Your task to perform on an android device: I will set the reminder on repeat to buy New Balance hiking shoes on the Calendar Planner app.
Image 0: 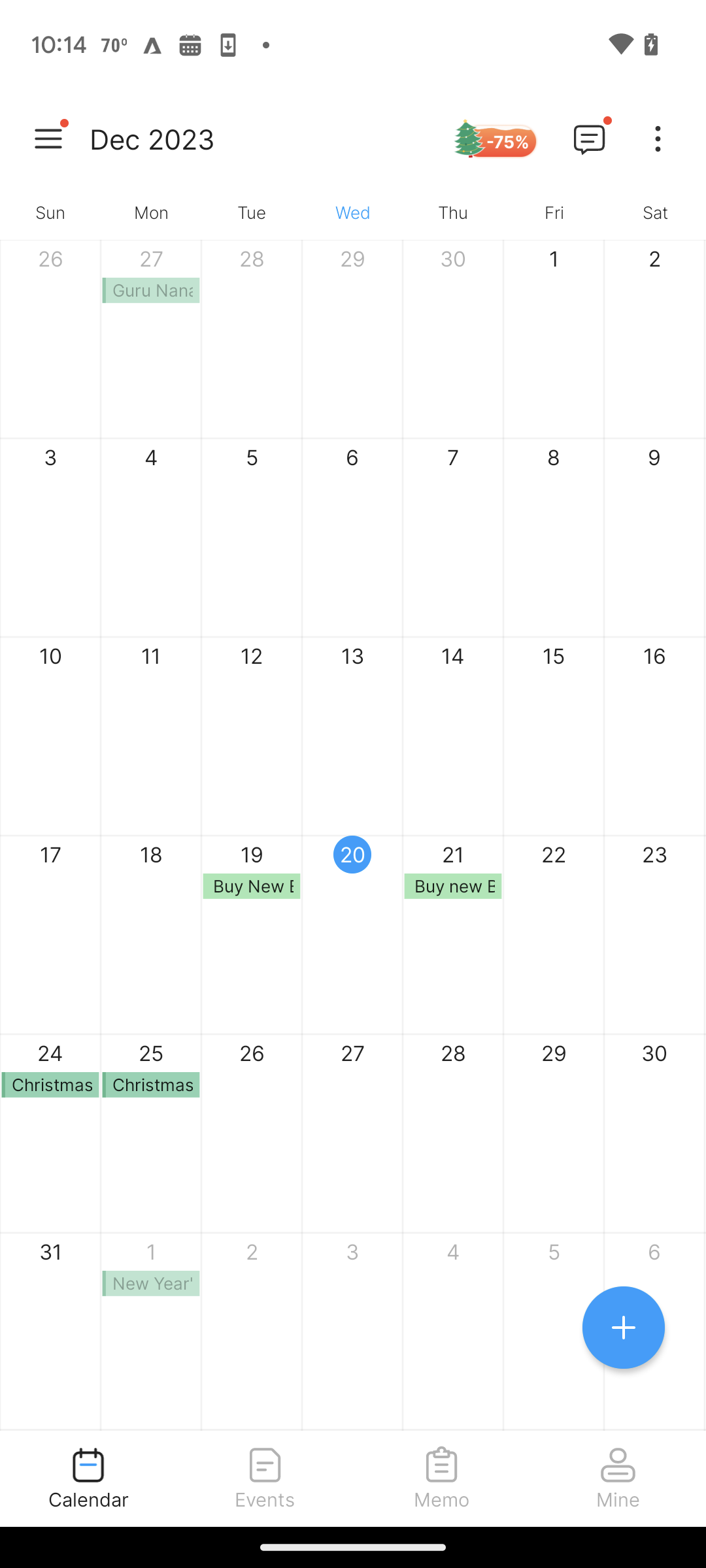
Click on the reminder
Step 0: click (448, 892)
Image 1: 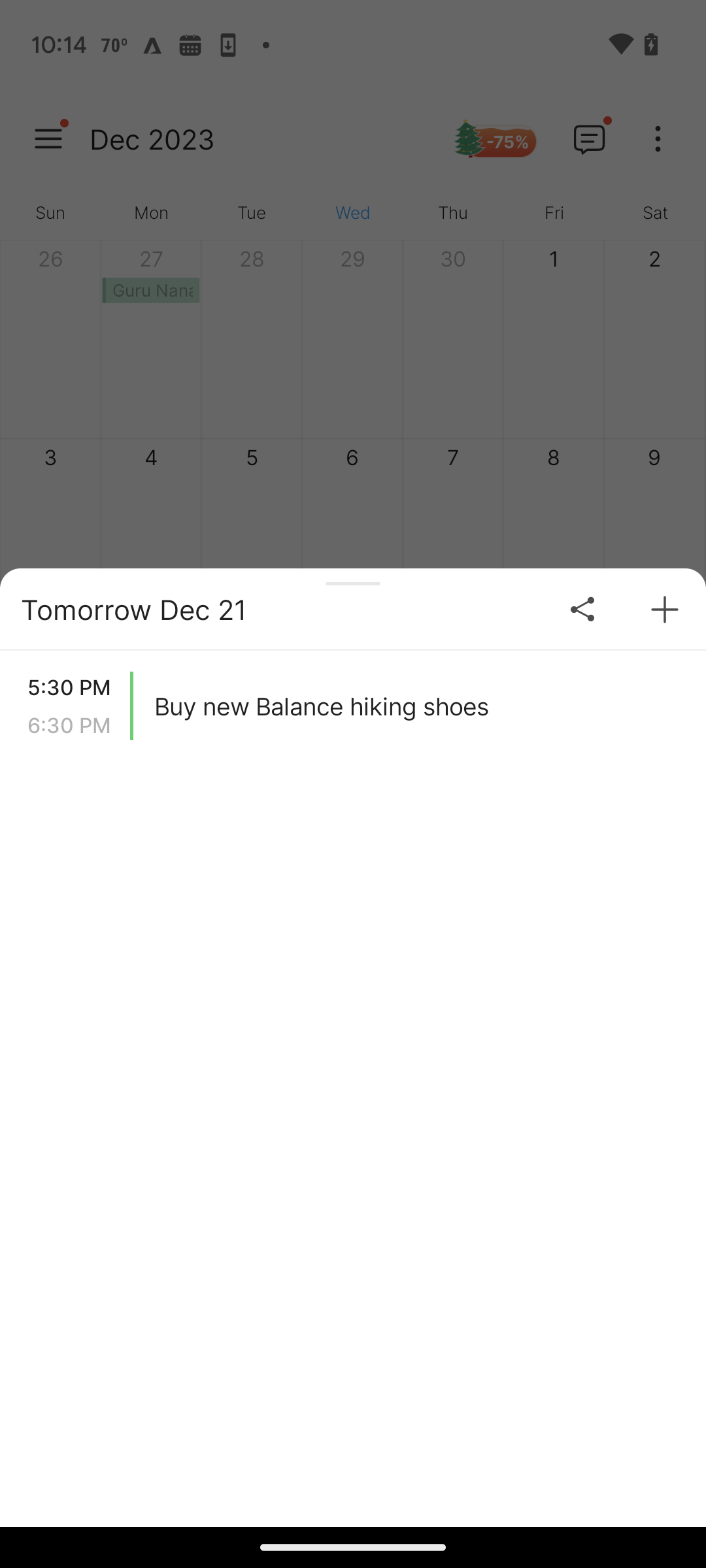
Click on the reminder
Step 1: click (416, 706)
Image 3: 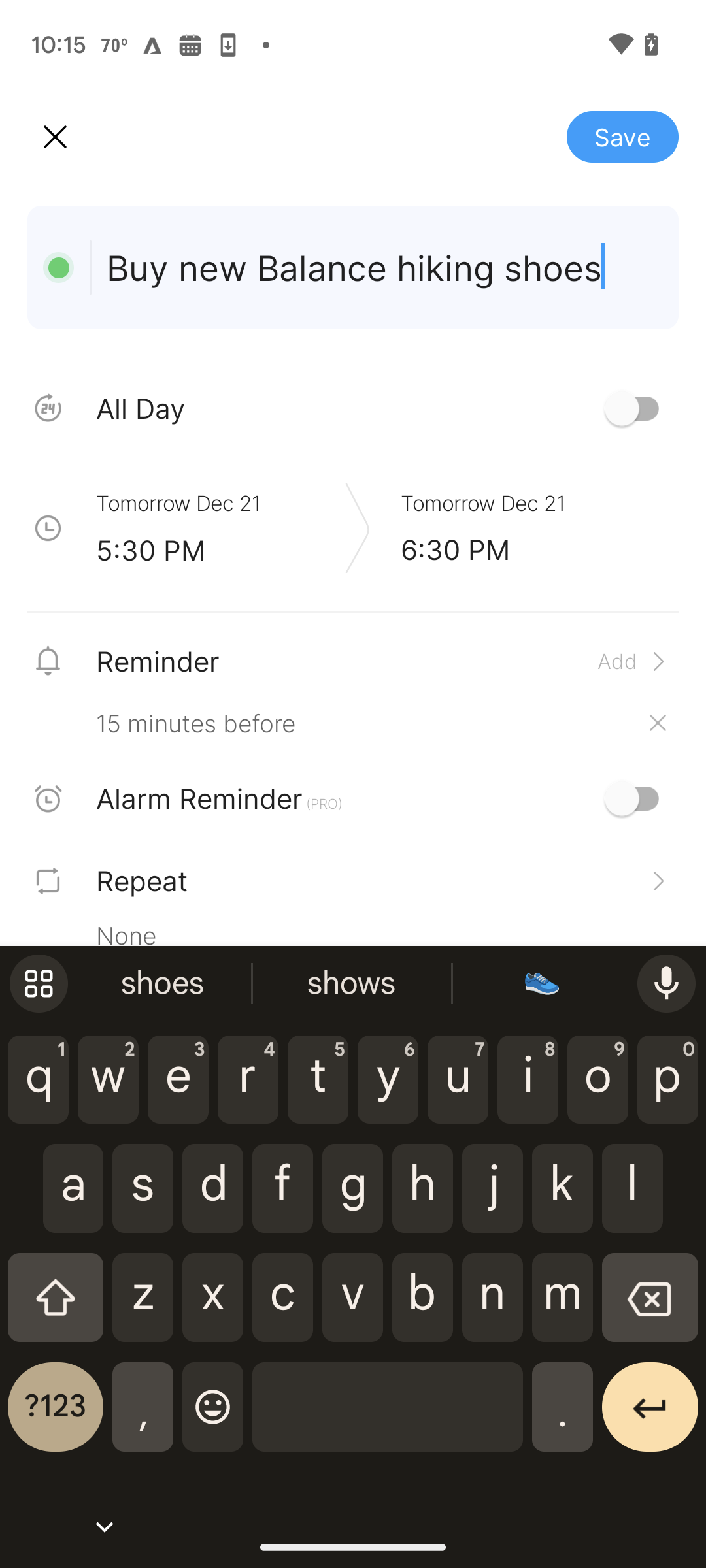
Click on the repeat option
Step 3: click (142, 881)
Image 4: 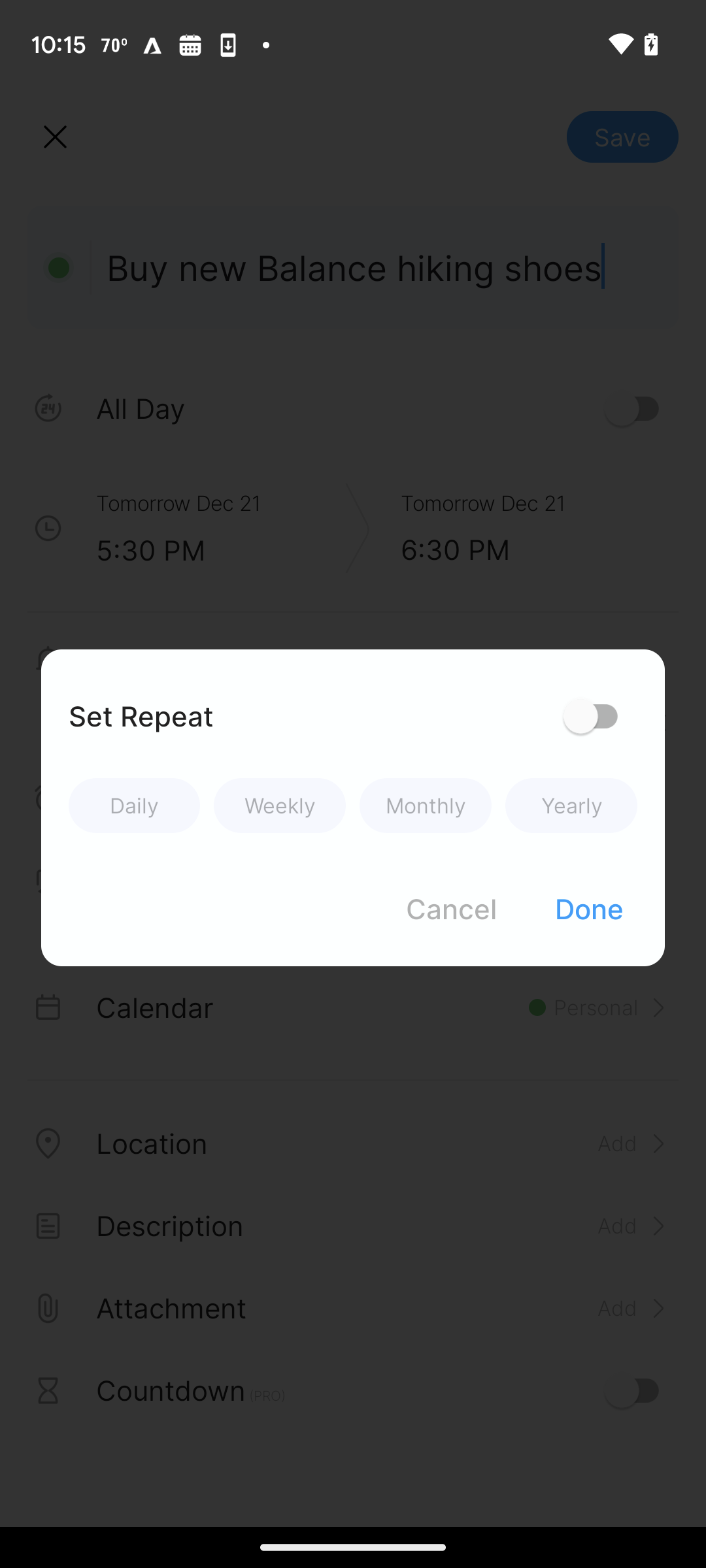
Set on repeat
Step 4: click (596, 715)
Image 5: 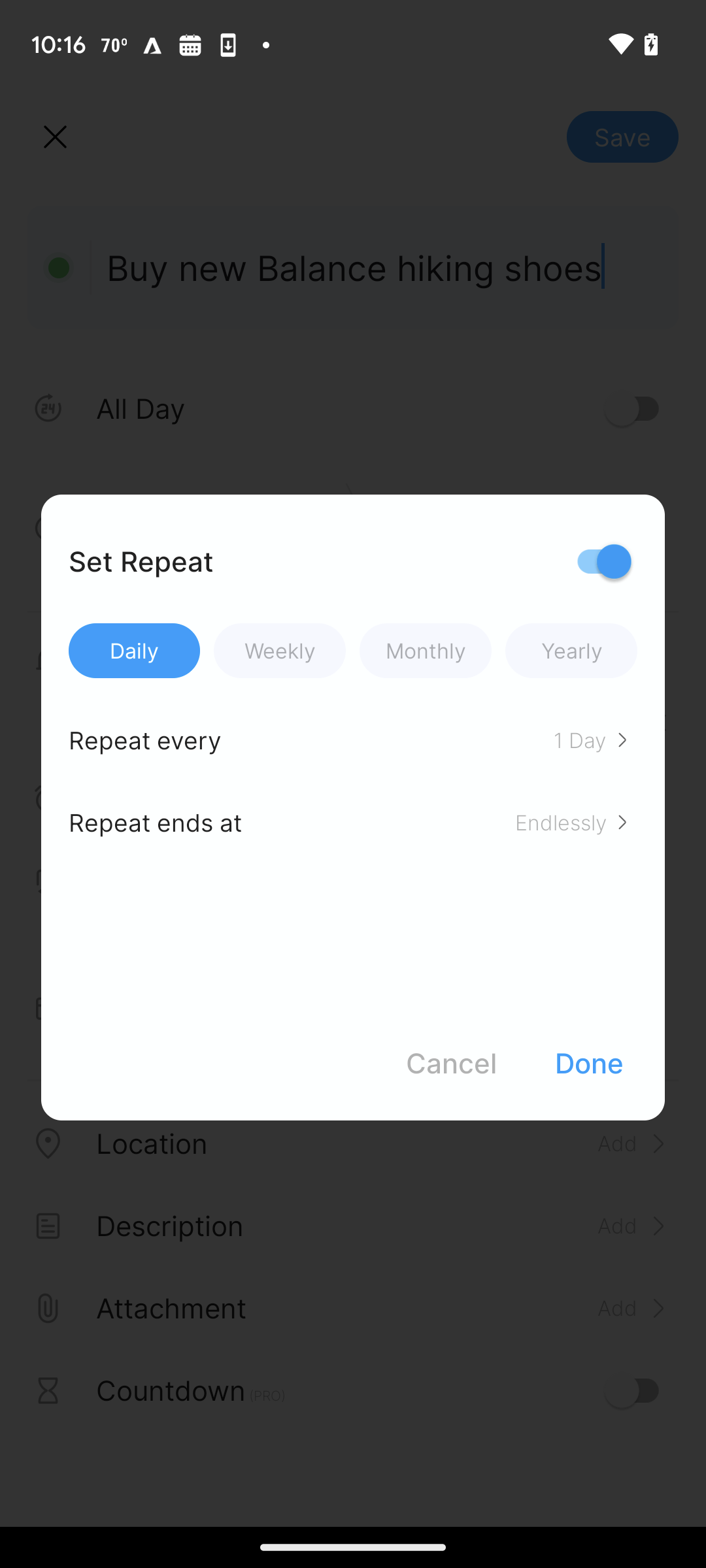
Click on done
Step 5: click (589, 1062)